Your task to perform on an android device: I believe that the title YMCA 2023 will be appropriate. Rename the YMCA folder to YMCA 2023.
Image 0: 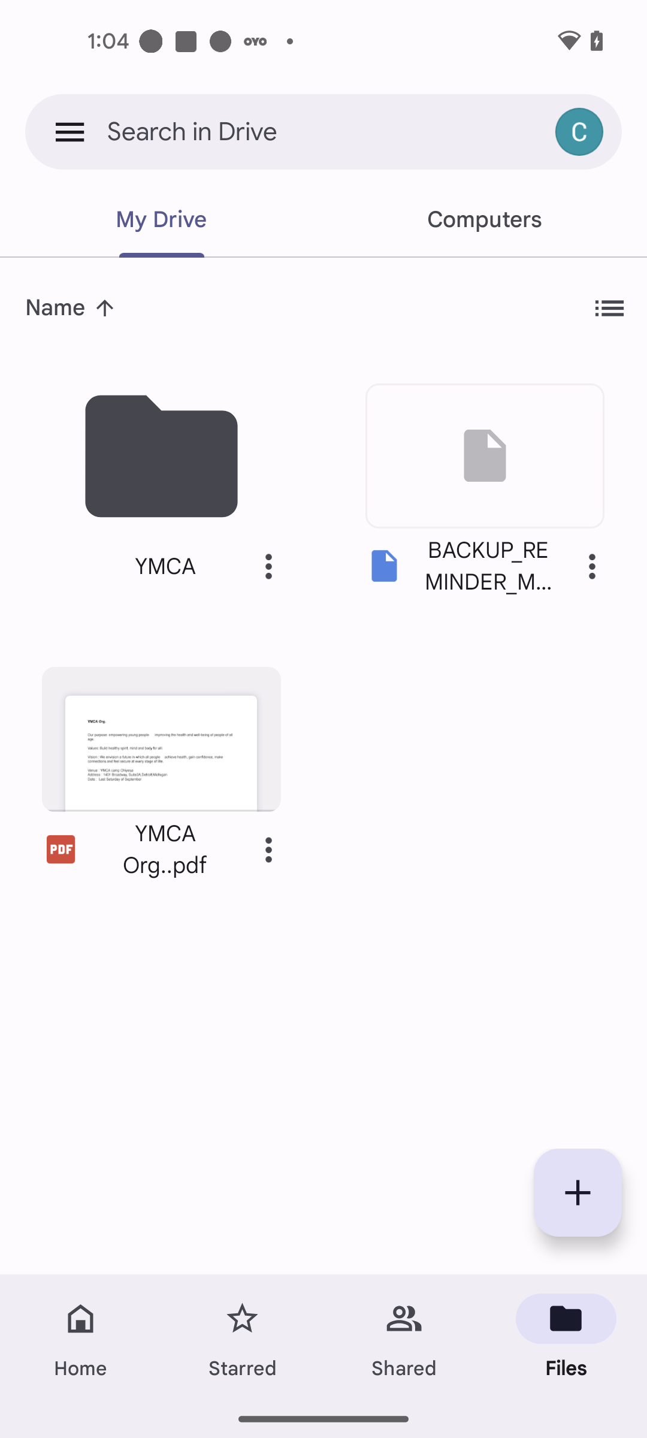
Click on the Three dots icon of the YMCA folder
Step 0: click (268, 566)
Image 1: 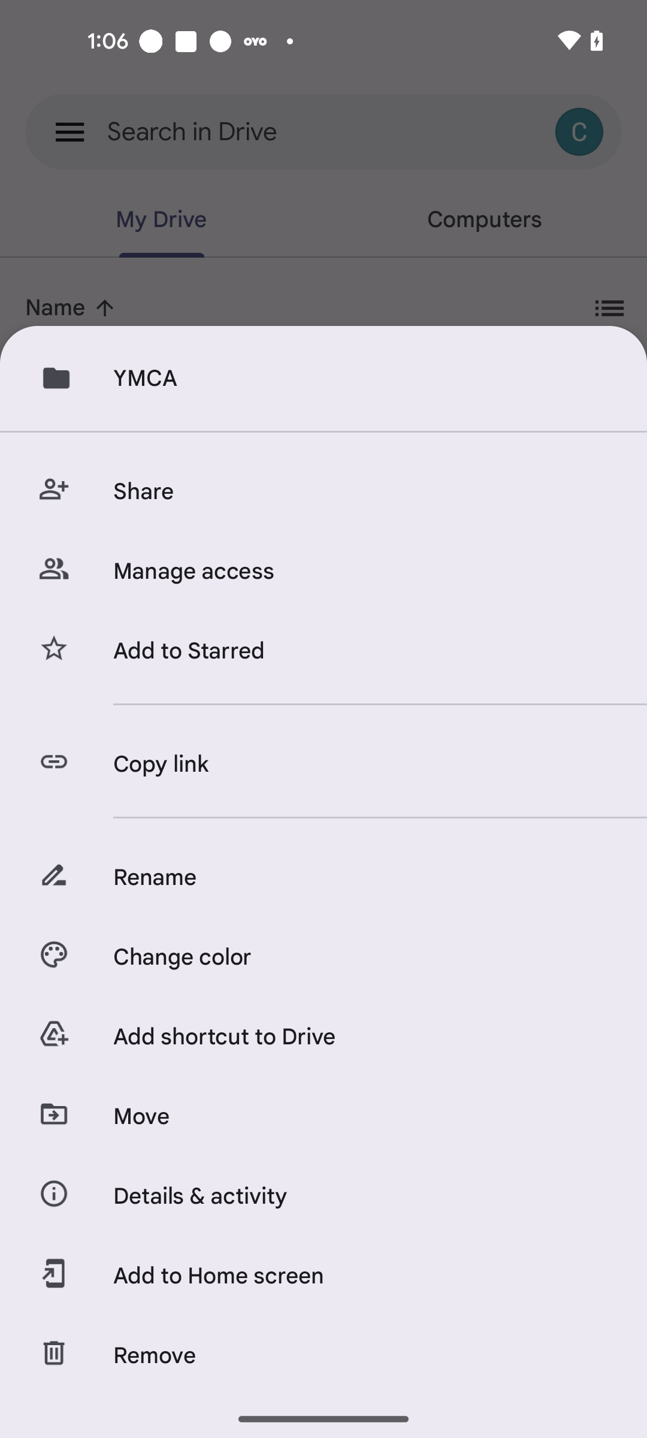
Click on the Rename option
Step 1: click (361, 877)
Image 2: 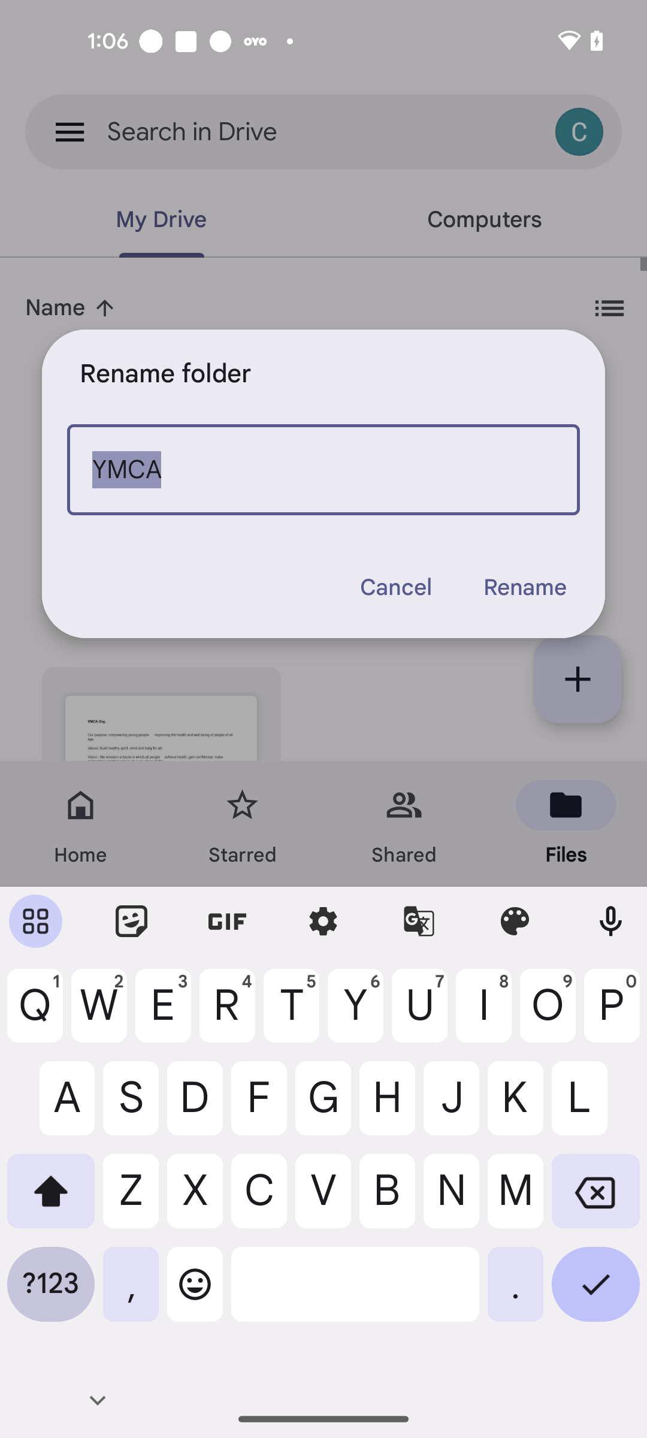
Enter the title as YMCA 2023 
Step 2: type "YMCA 2023"
Image 3: 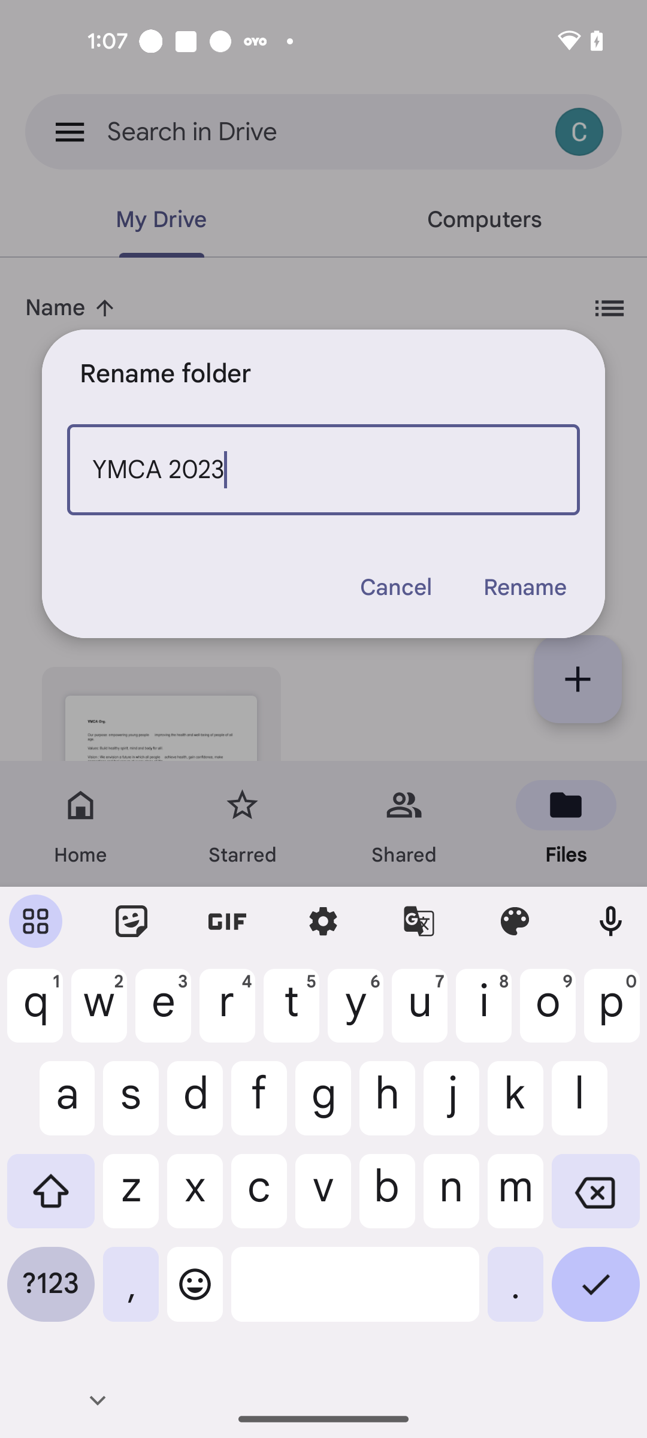
Click on the Rename option
Step 3: click (524, 587)